Your task to perform on an android device: Upload my book "The Queen's Gambit" pdf file to my Google Drive app.
Image 0: 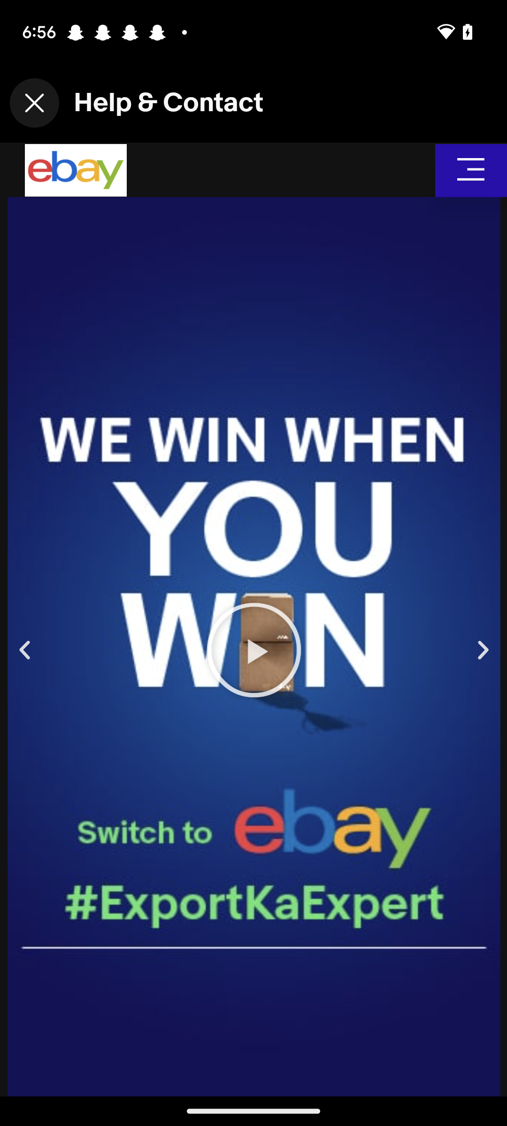
Open the Drive app.
Step 0: open app "Drive"
Image 1: 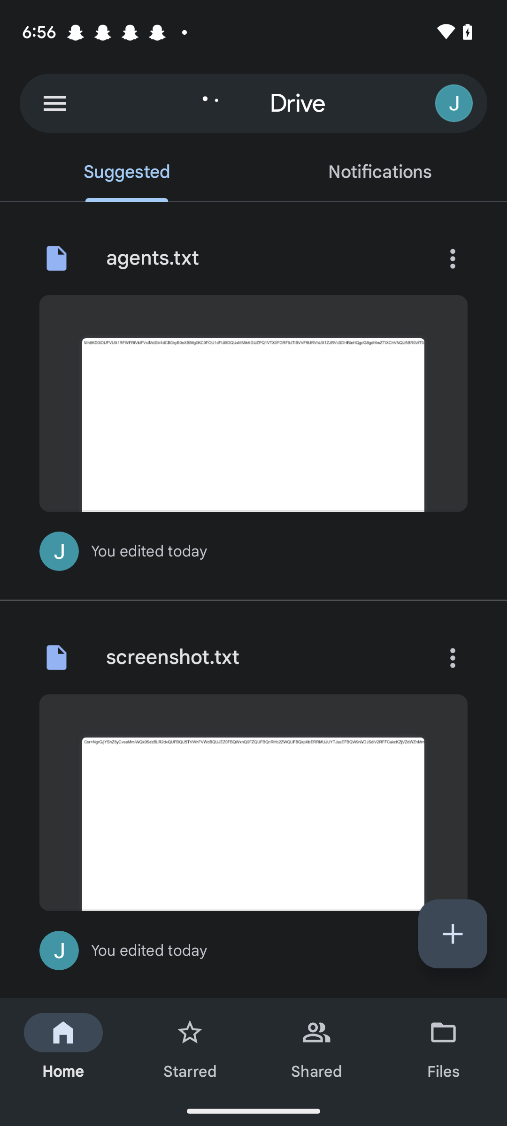
Click on the + icon on the bottom right corner of the screen.
Step 1: click (453, 934)
Image 2: 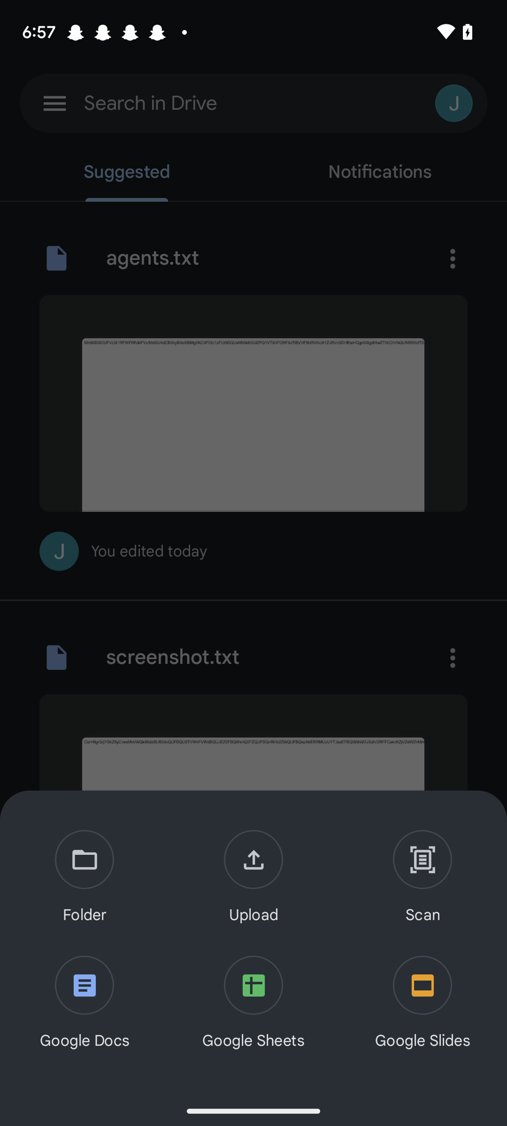
Click on the upload tab in the first row in the list shown below.
Step 2: click (253, 878)
Image 3: 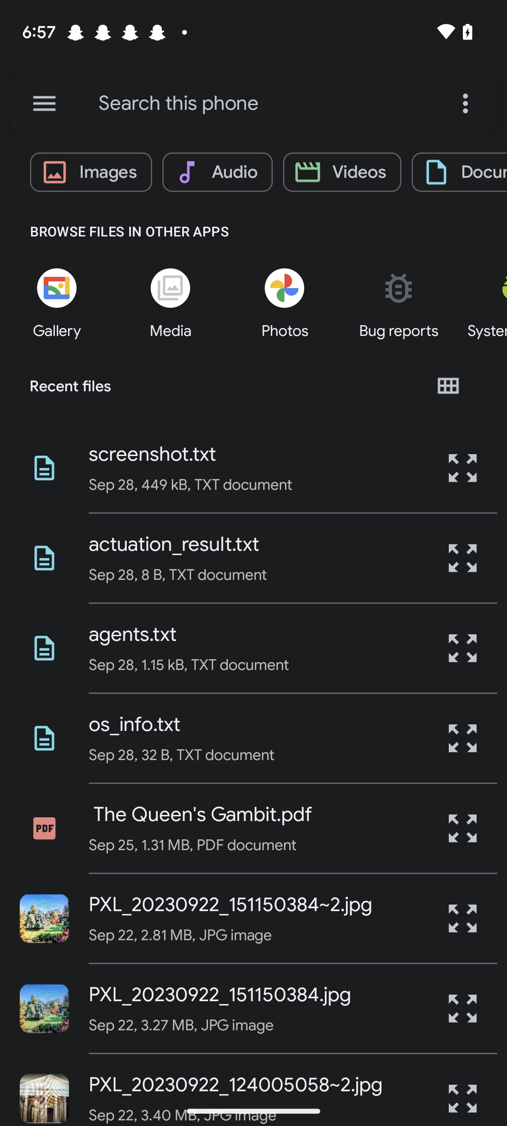
Click on the Queen's Gambit pdf file.
Step 3: click (200, 814)
Image 4: 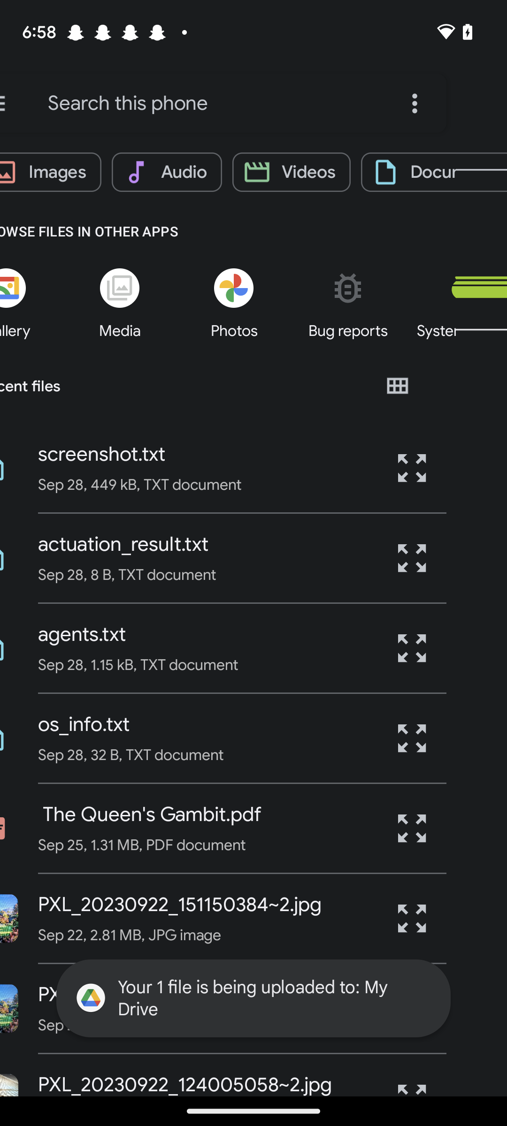
Click on the Queen's Gambit pdf file.
Step 4: wait